Your task to perform on an android device: Turn off set time automatically in the date & time settings
Image 0: 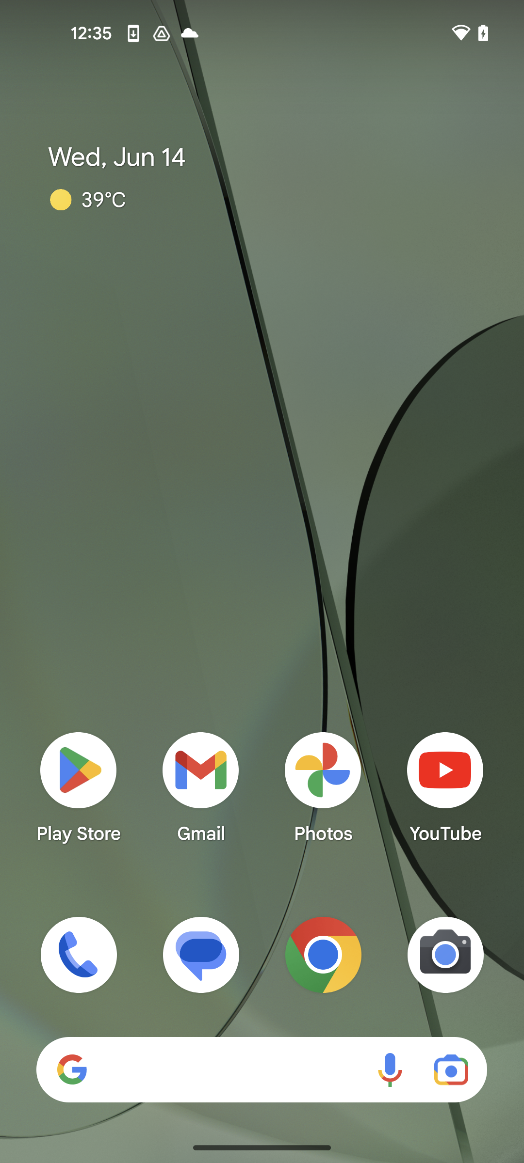
Open settings app
Step 0: open app "Settings"
Image 1: 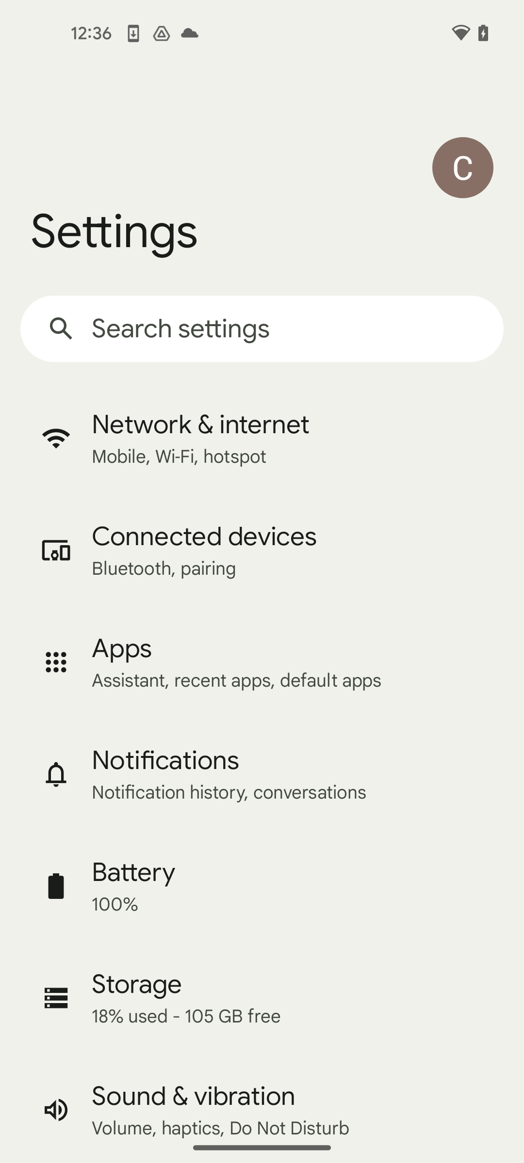
swipe up for system settings
Step 1: scroll down
Image 2: 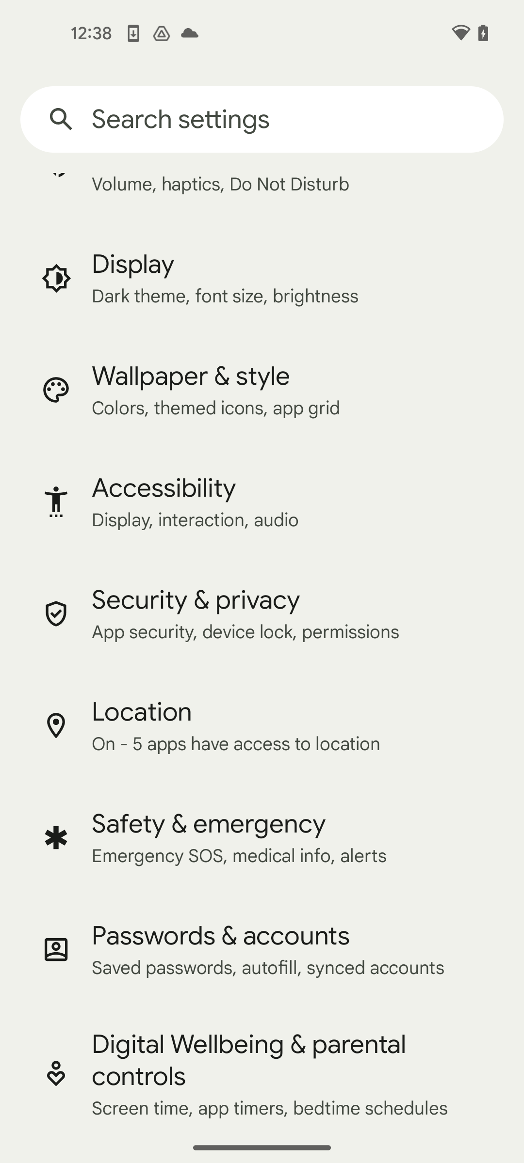
swipe up for system settings
Step 2: scroll down
Image 3: 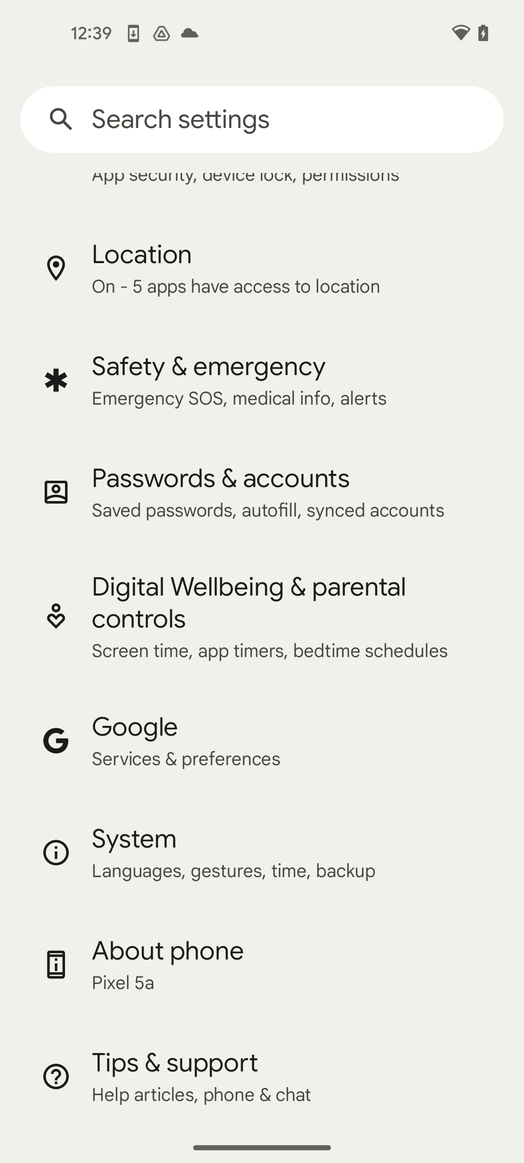
Click on system settings
Step 3: click (297, 852)
Image 4: 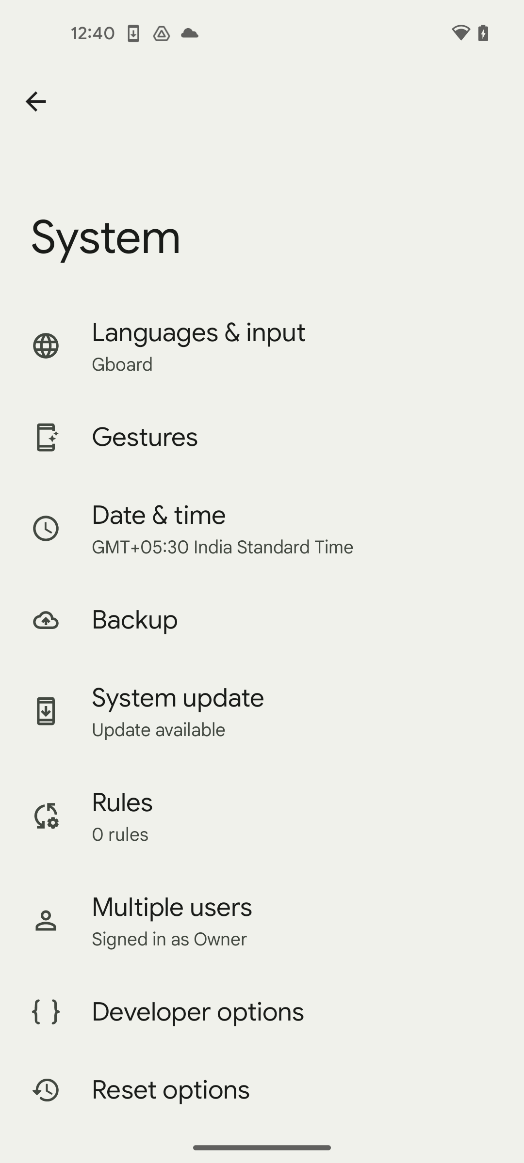
click on date & time
Step 4: click (297, 529)
Image 5: 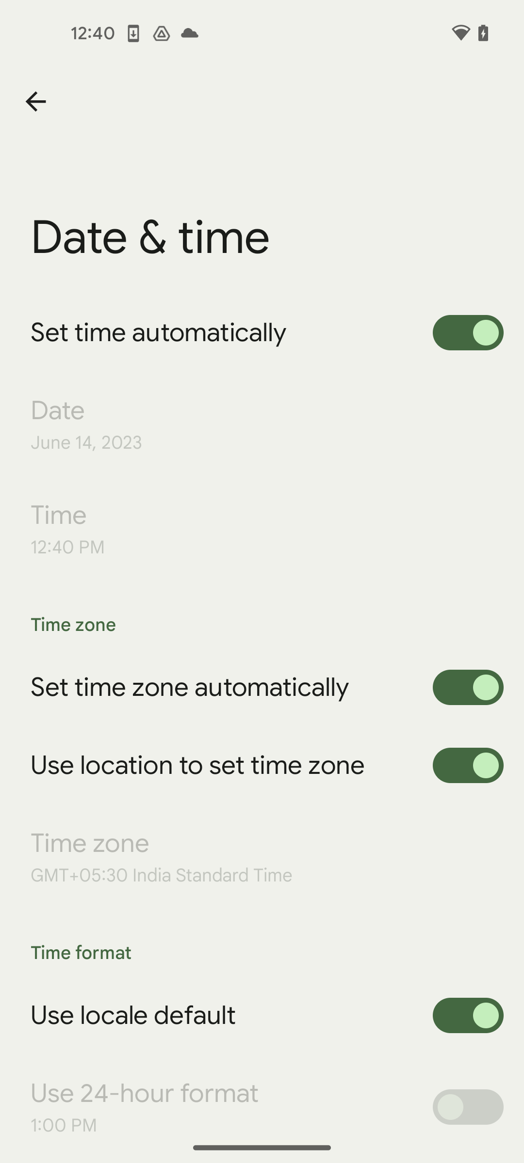
Toggle set time automatically
Step 5: click (468, 332)